Your task to perform on an android device: Adidas is my favorite brand, so search for the shoes in the Myntra app as I am going hiking next week.
Image 0: 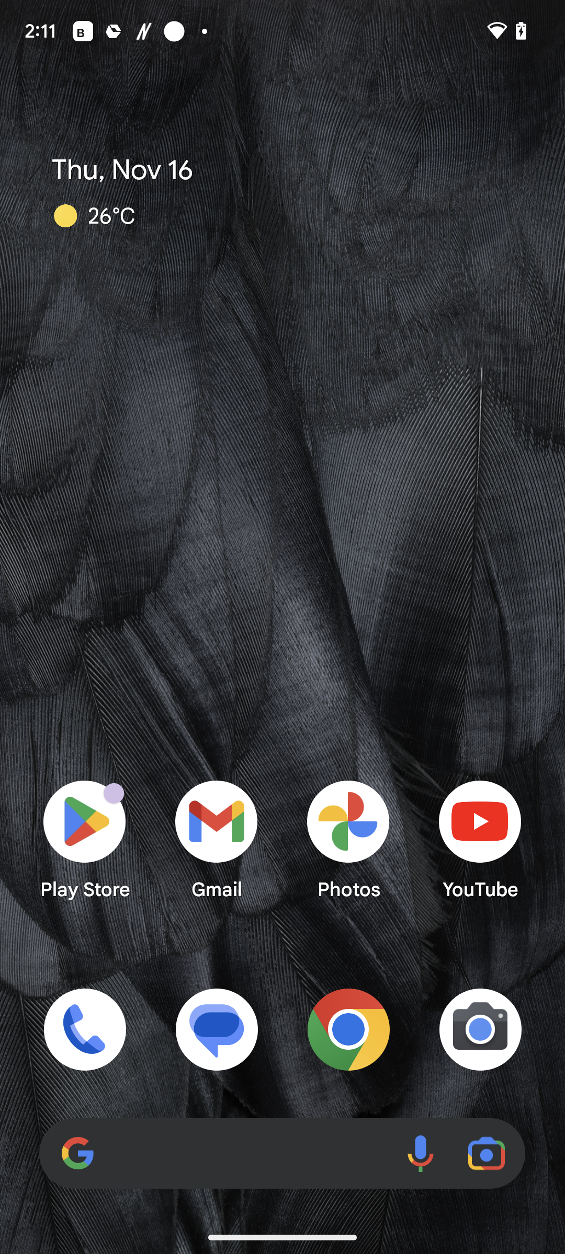
Open the Myntra app.
Step 0: open app "Myntra"
Image 1: 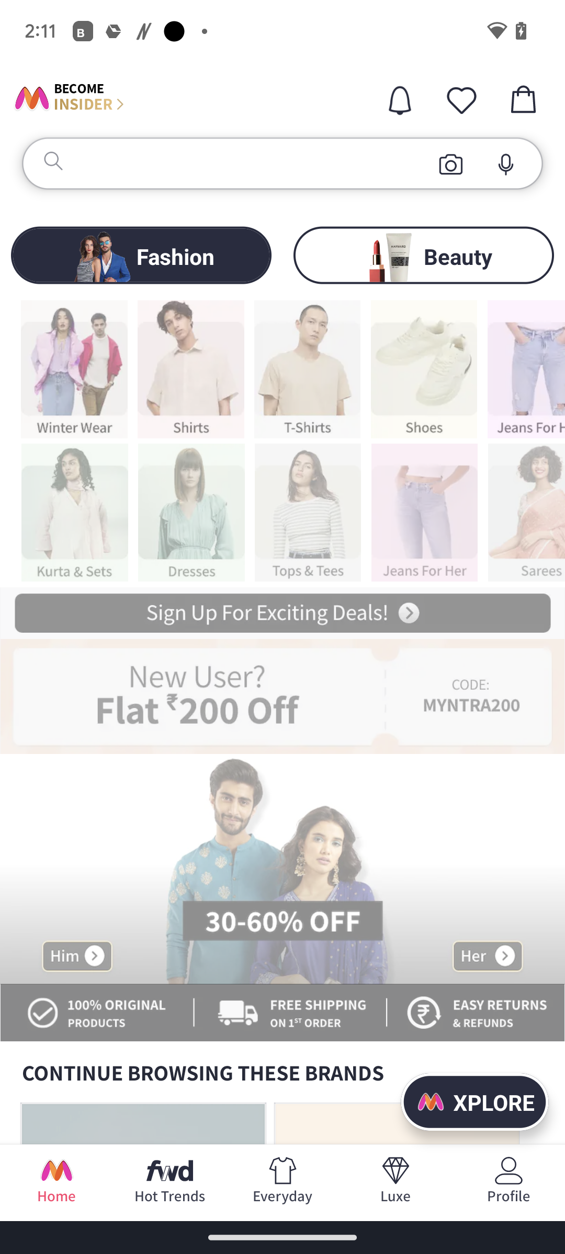
Click on the search bar at the top of the screen.
Step 1: click (82, 153)
Image 2: 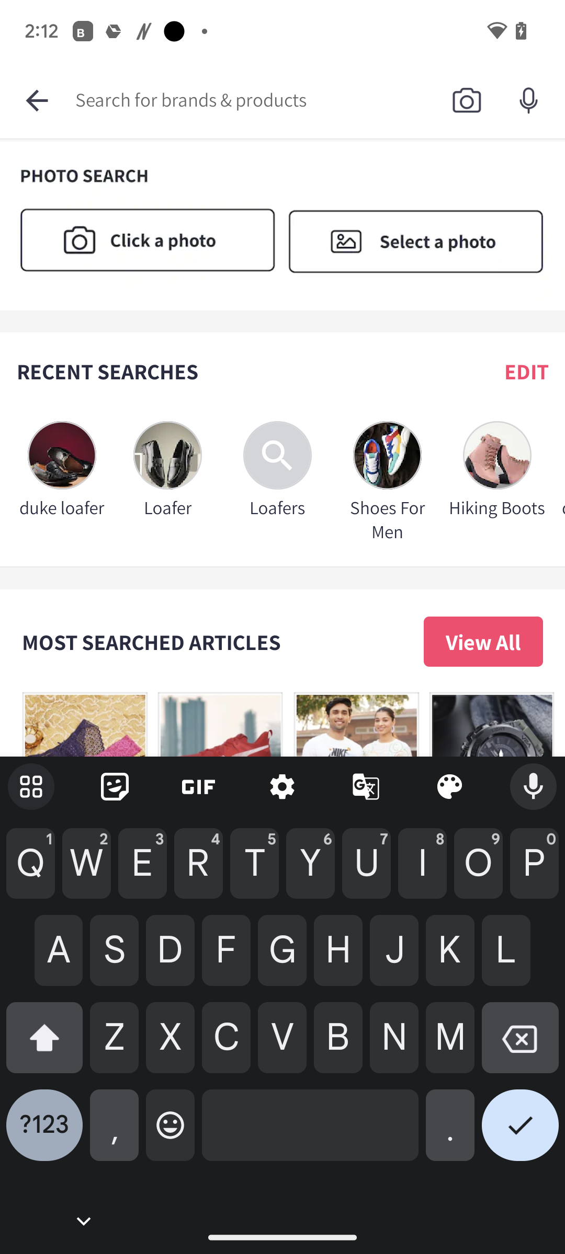
Type shoes in the text field.
Step 2: type "shoes"
Image 3: 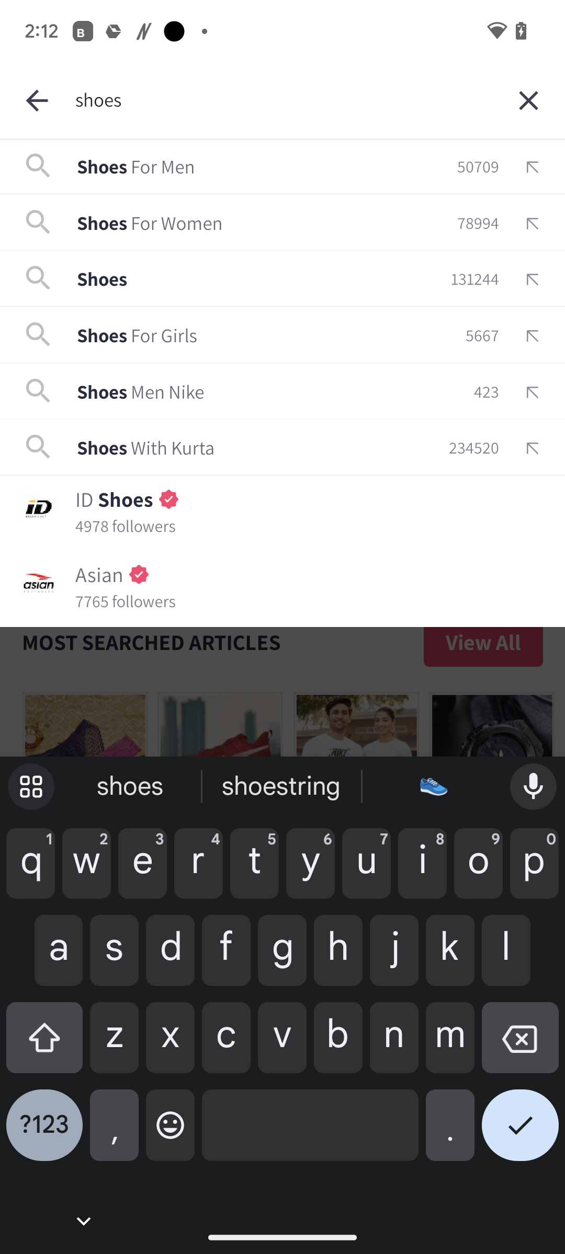
Click on the tick icon at the bottom right corner of the screen.
Step 3: click (520, 1133)
Image 4: 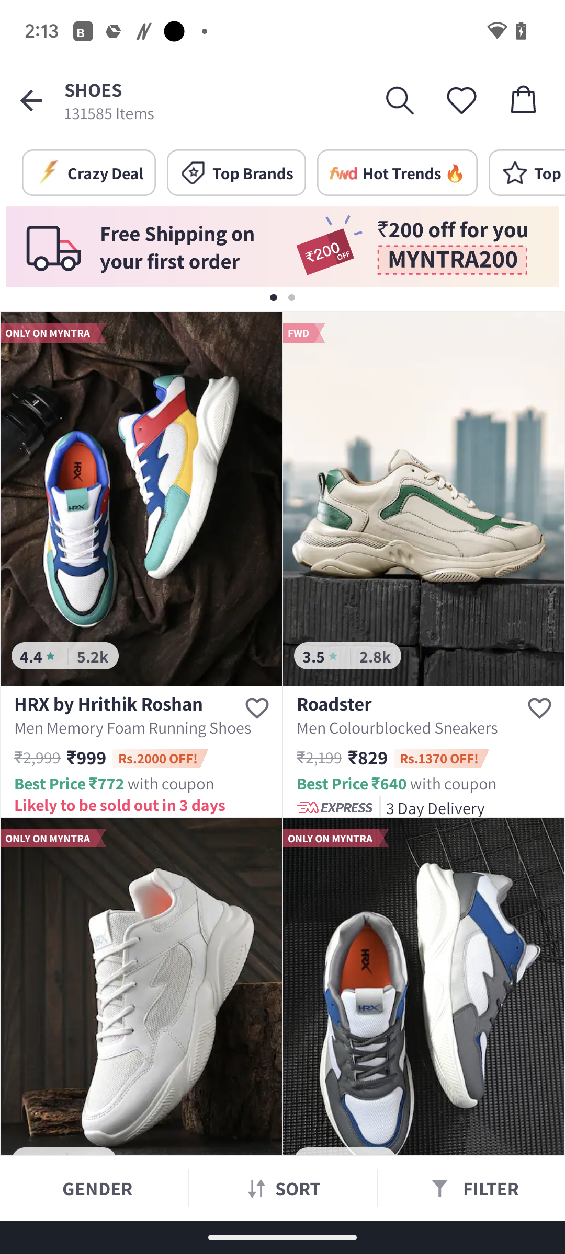
Click on filter at the bottom right corner of the screen.
Step 4: click (491, 1188)
Image 5: 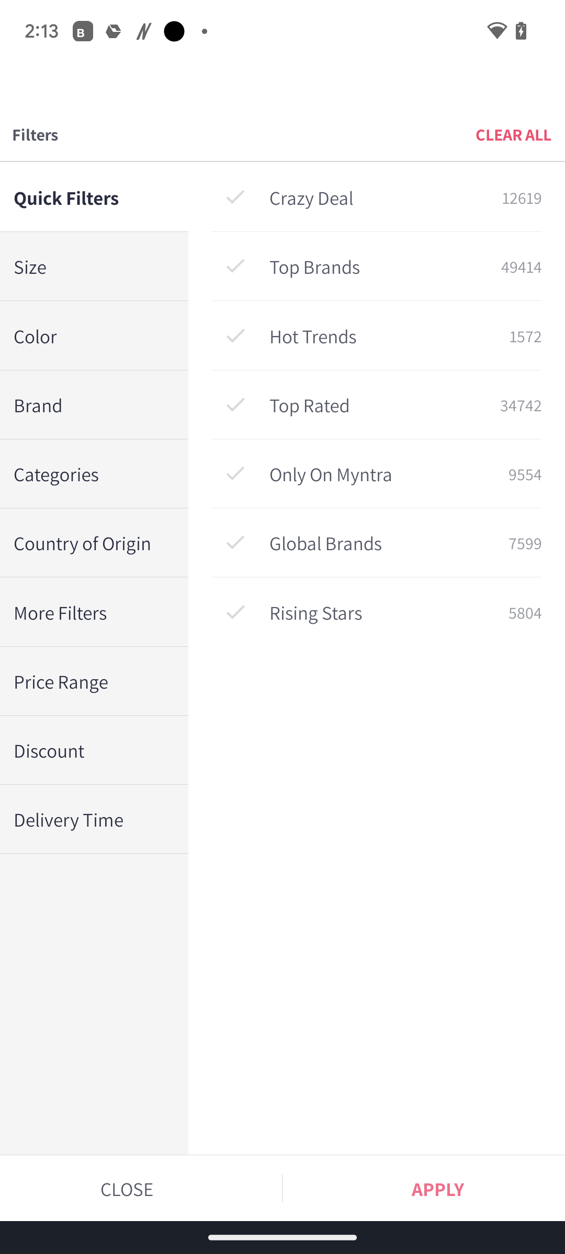
Click on brand on the left side of the screen.
Step 5: click (87, 405)
Image 6: 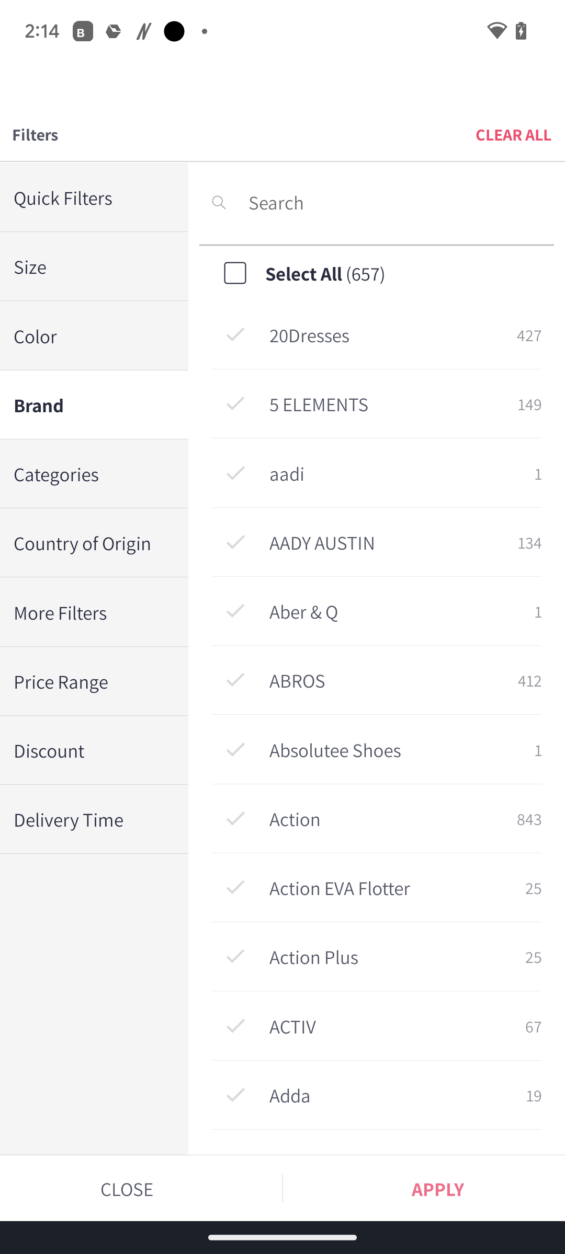
Scroll up
Step 6: scroll down
Image 7: 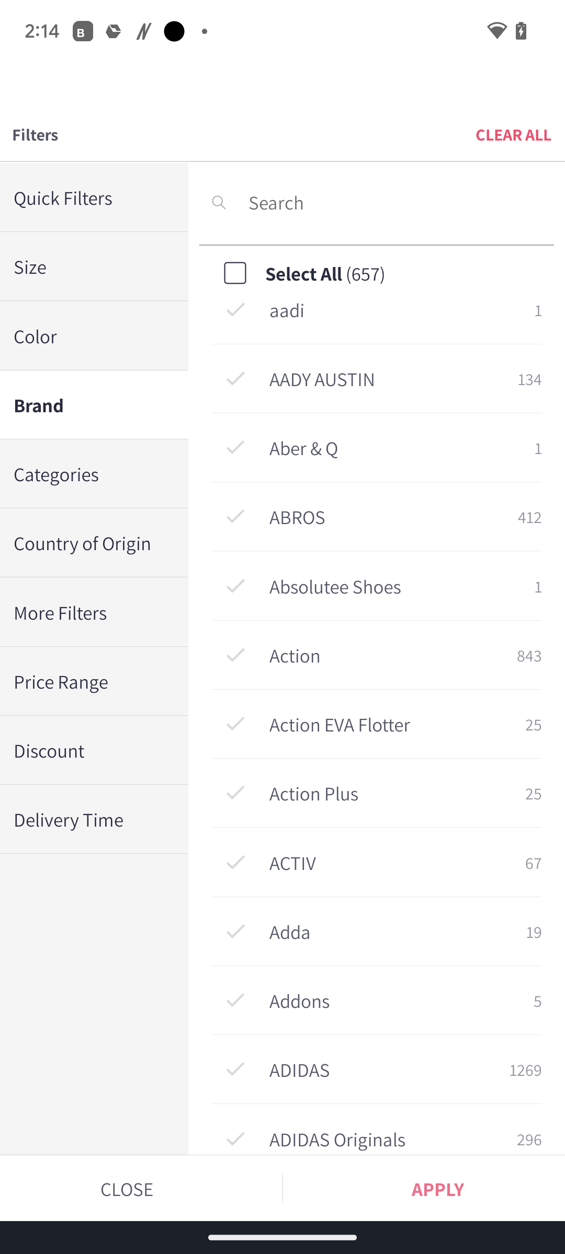
Click on adidas in the middle of the screen.
Step 7: click (381, 1069)
Image 8: 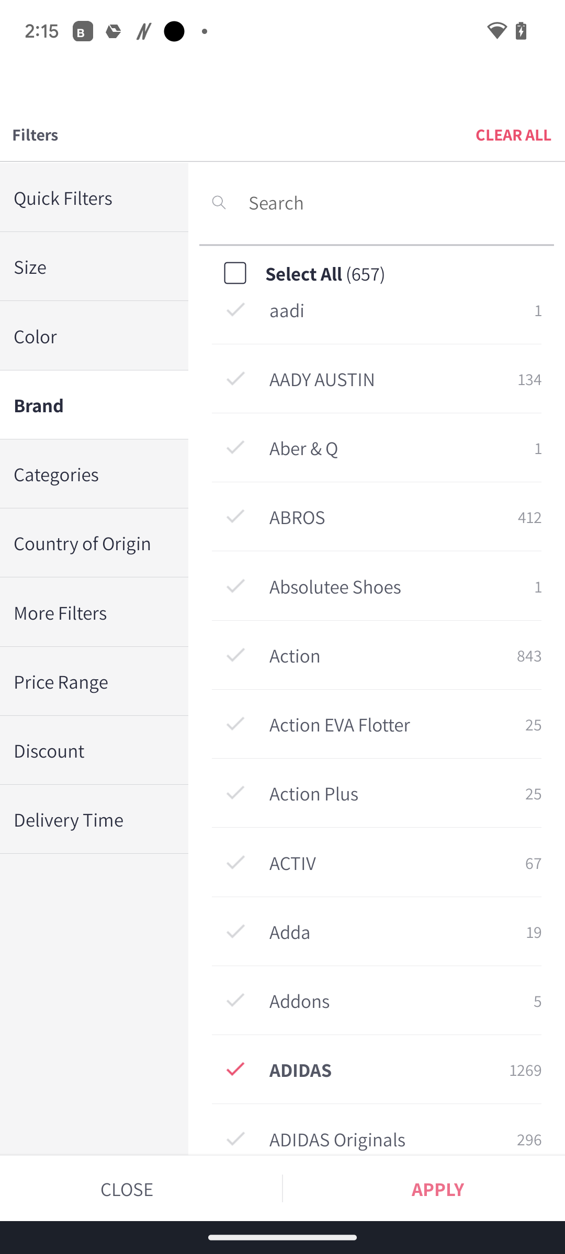
Click on apply option at the bottom right corner of the screen.
Step 8: click (437, 1189)